Your task to perform on an android device: I'd like to read the reviews so that I can make an informed decision.
Image 0: 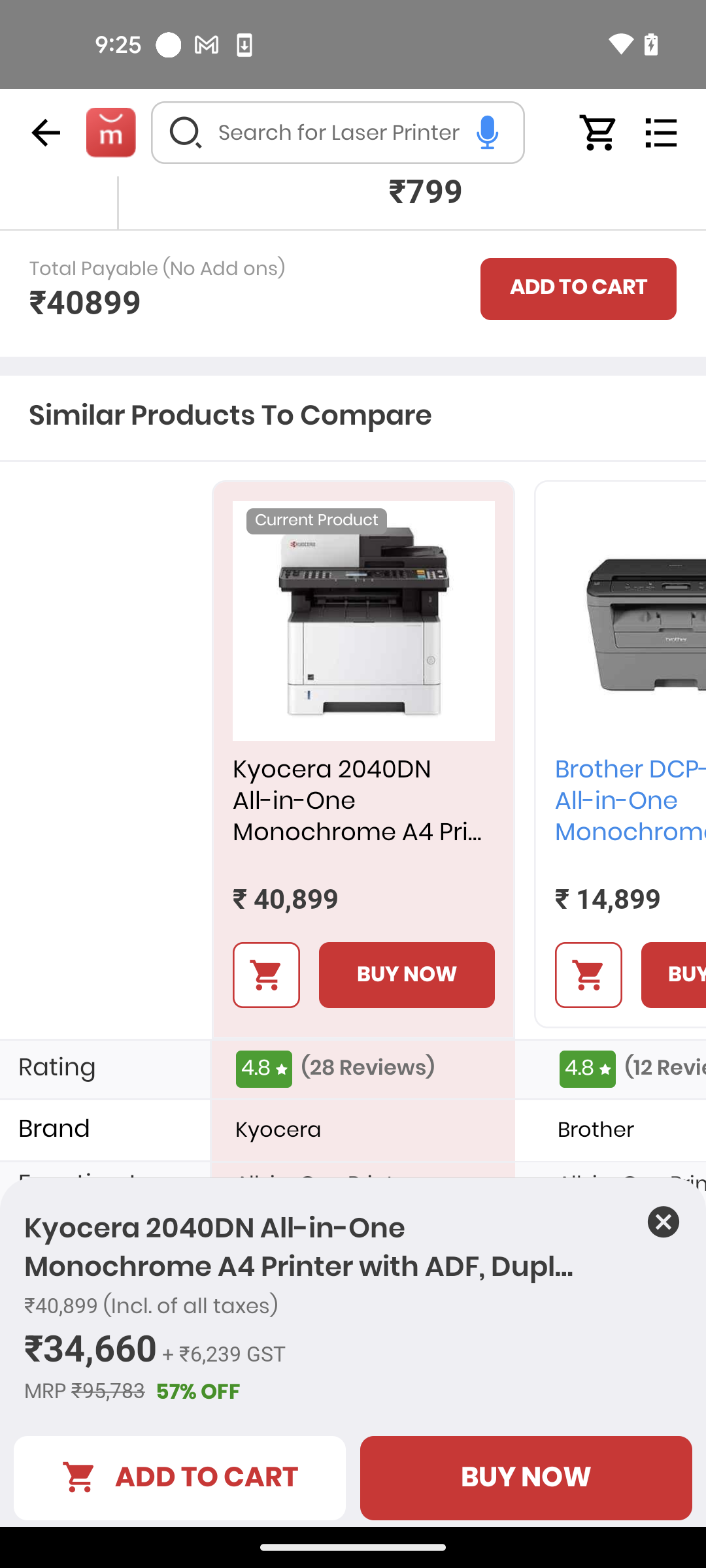
scroll down
Step 0: scroll down
Image 1: 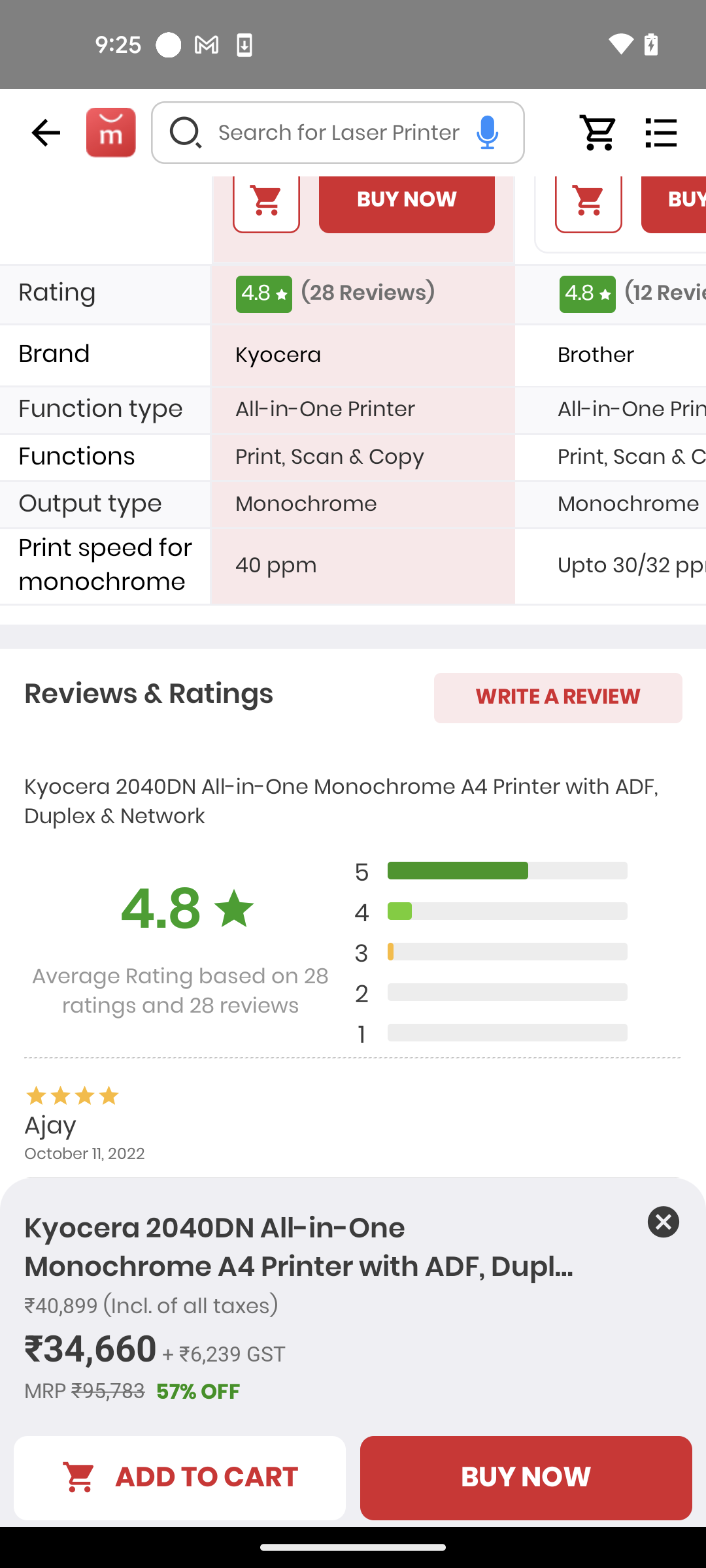
scroll down
Step 1: scroll down
Image 2: 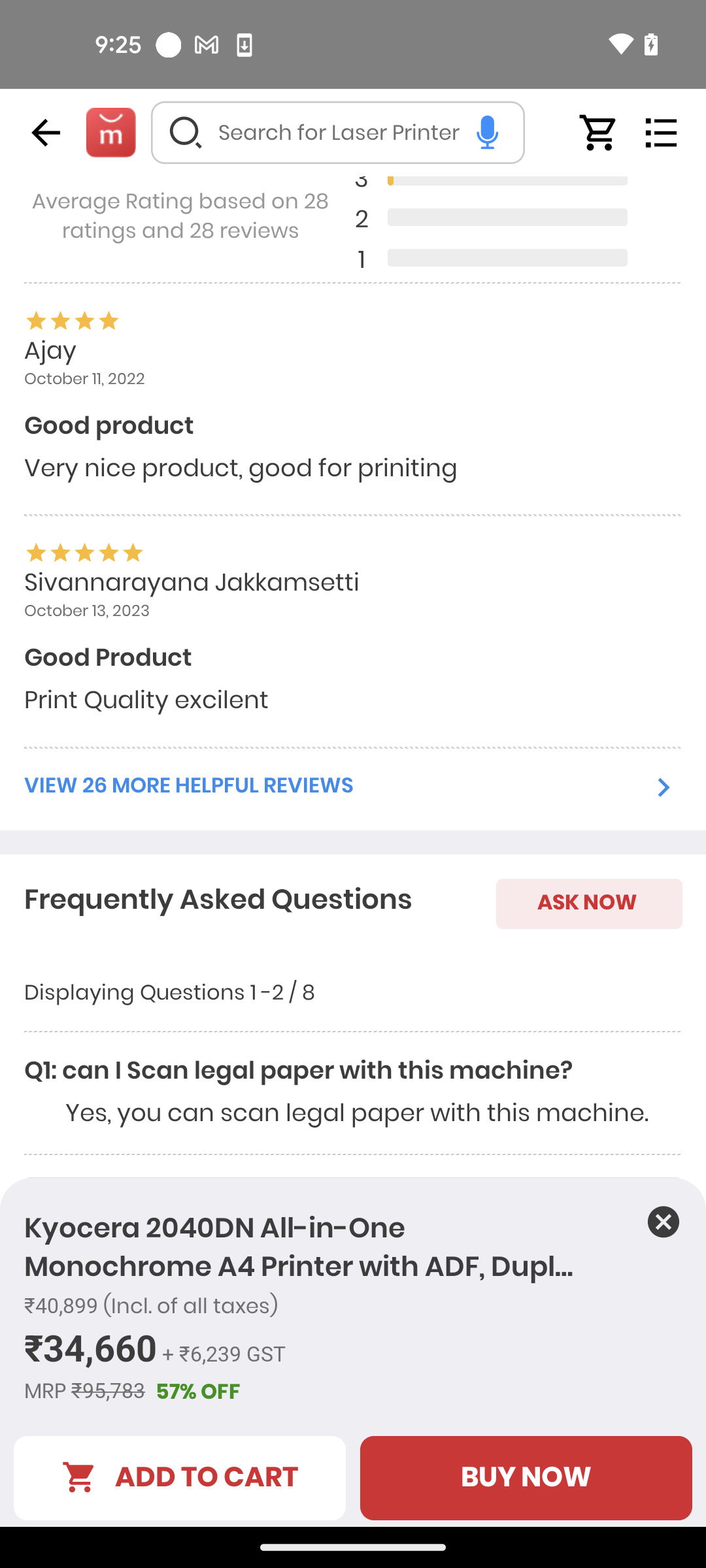
click on the view reviews option
Step 2: click (191, 787)